Your task to perform on an android device: By marking it as critical, snooze my Brother's birthday reminder.
Image 0: 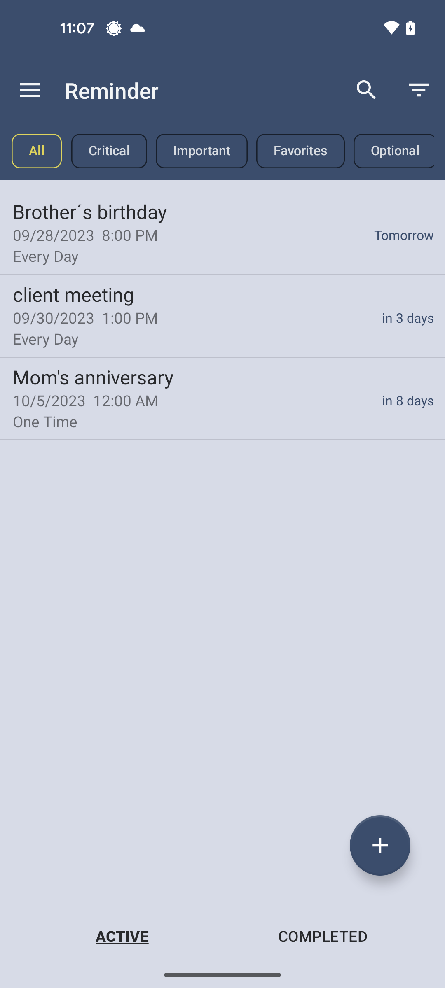
Tap on the  brother ´ s birthday reminder
Step 0: click (222, 232)
Image 1: 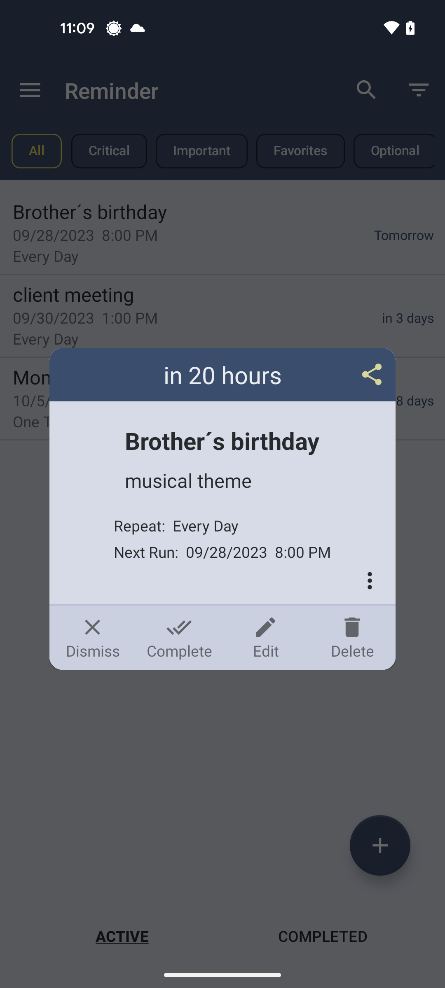
Tap on the edit option
Step 1: click (265, 637)
Image 2: 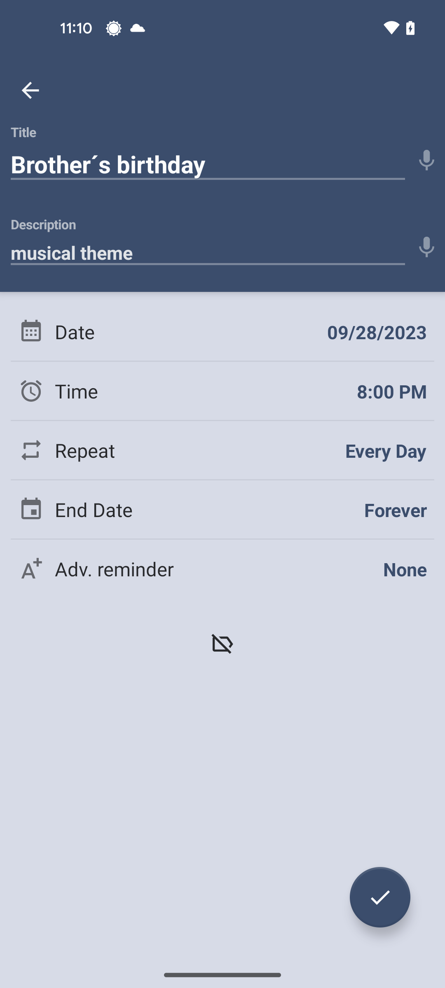
Tap on the category icon
Step 2: click (222, 643)
Image 3: 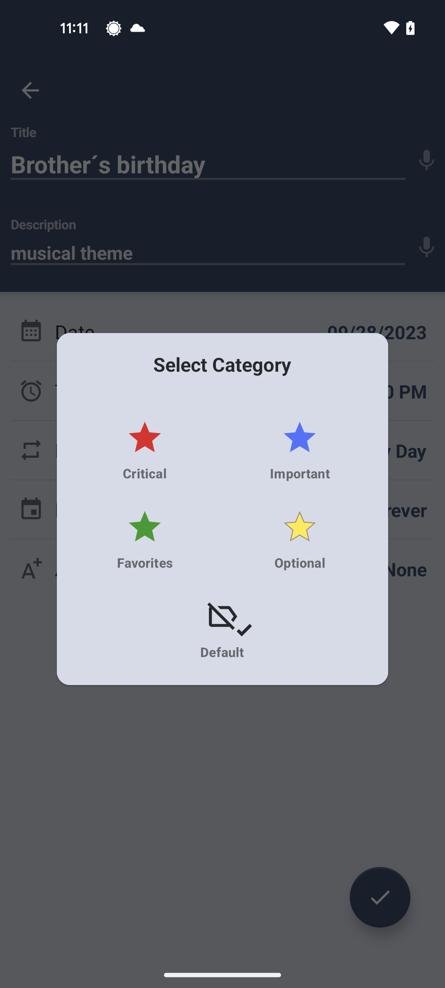
Select the critical category 
Step 3: click (145, 451)
Image 4: 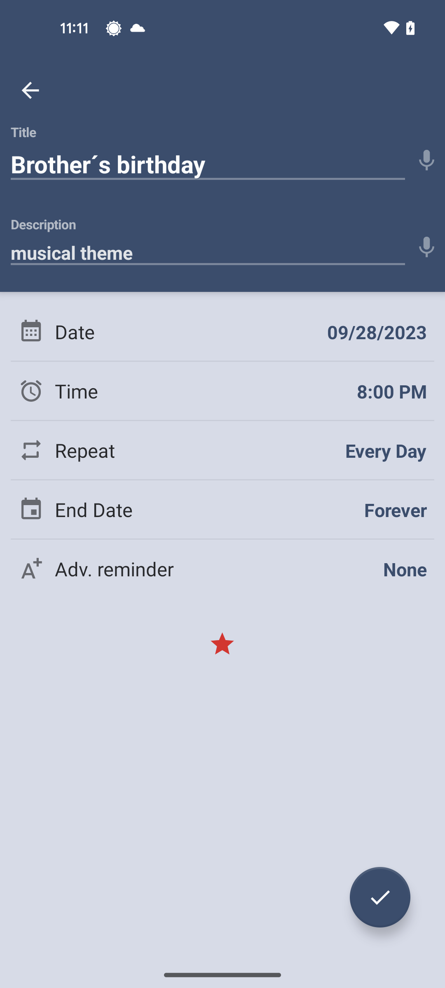
Tap on the click button at the bottom right corner of the screen
Step 4: click (380, 897)